Your task to perform on an android device: I want to restore the agents.txt file from the trash in the Google Drive app.
Image 0: 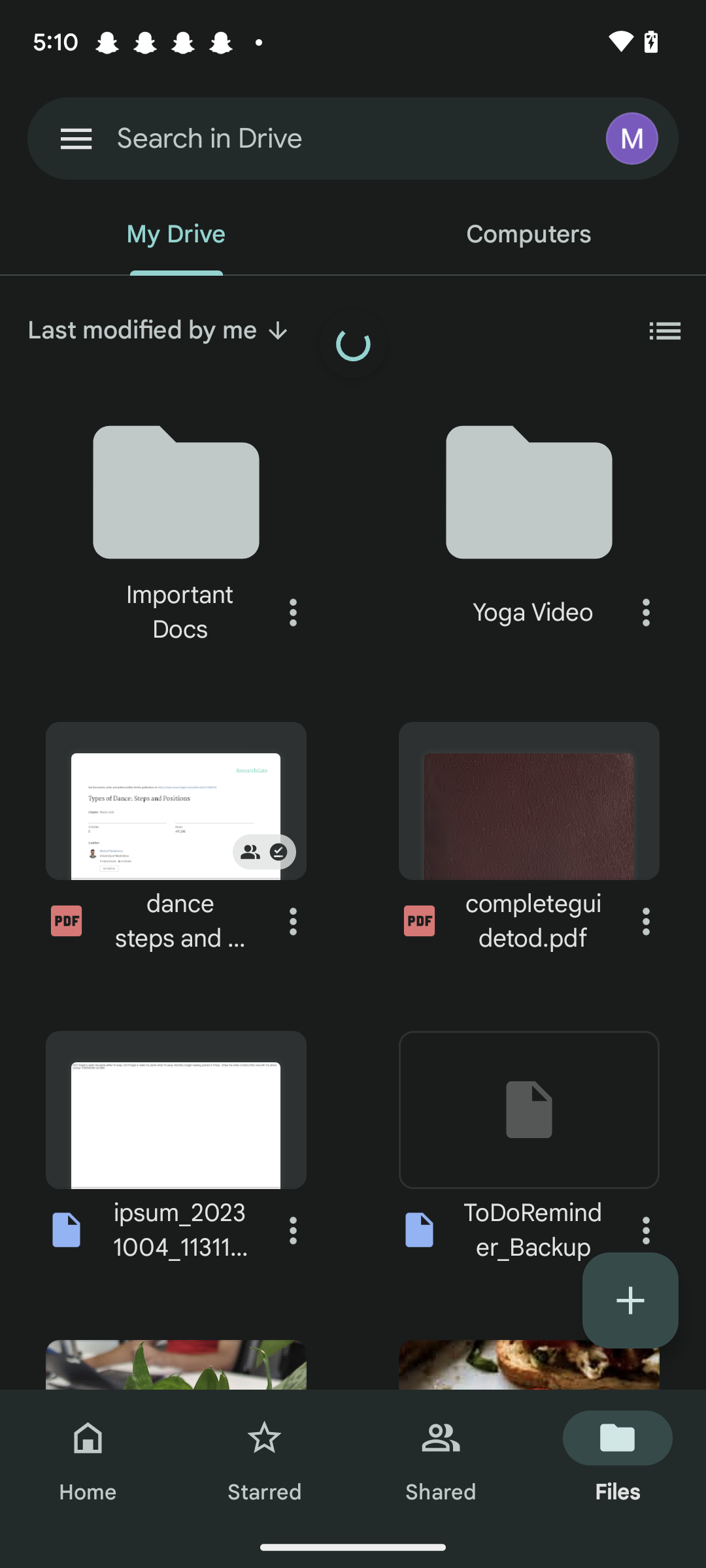
Click on the menu icon at the top left corner of the screen
Step 0: click (76, 139)
Image 1: 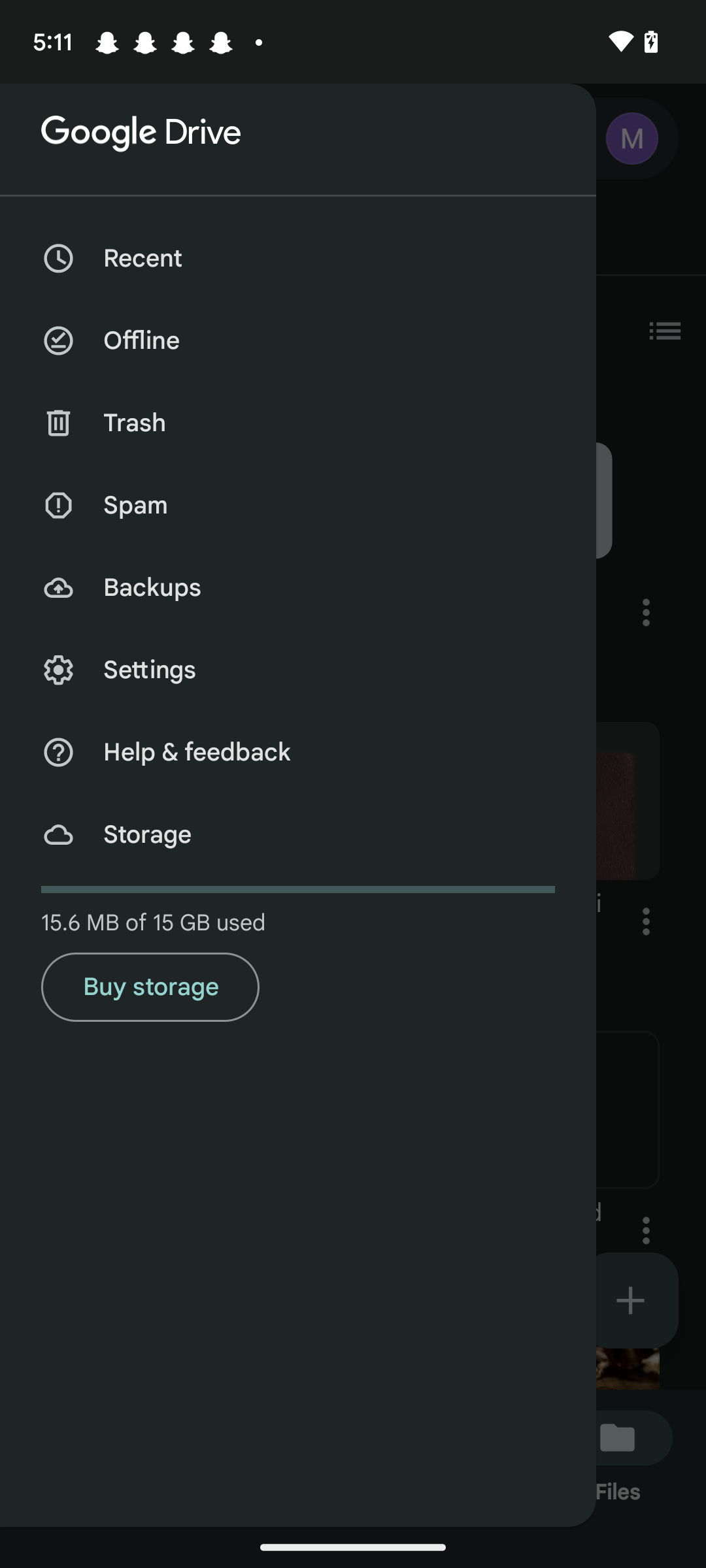
Click on the trash option
Step 1: click (135, 423)
Image 2: 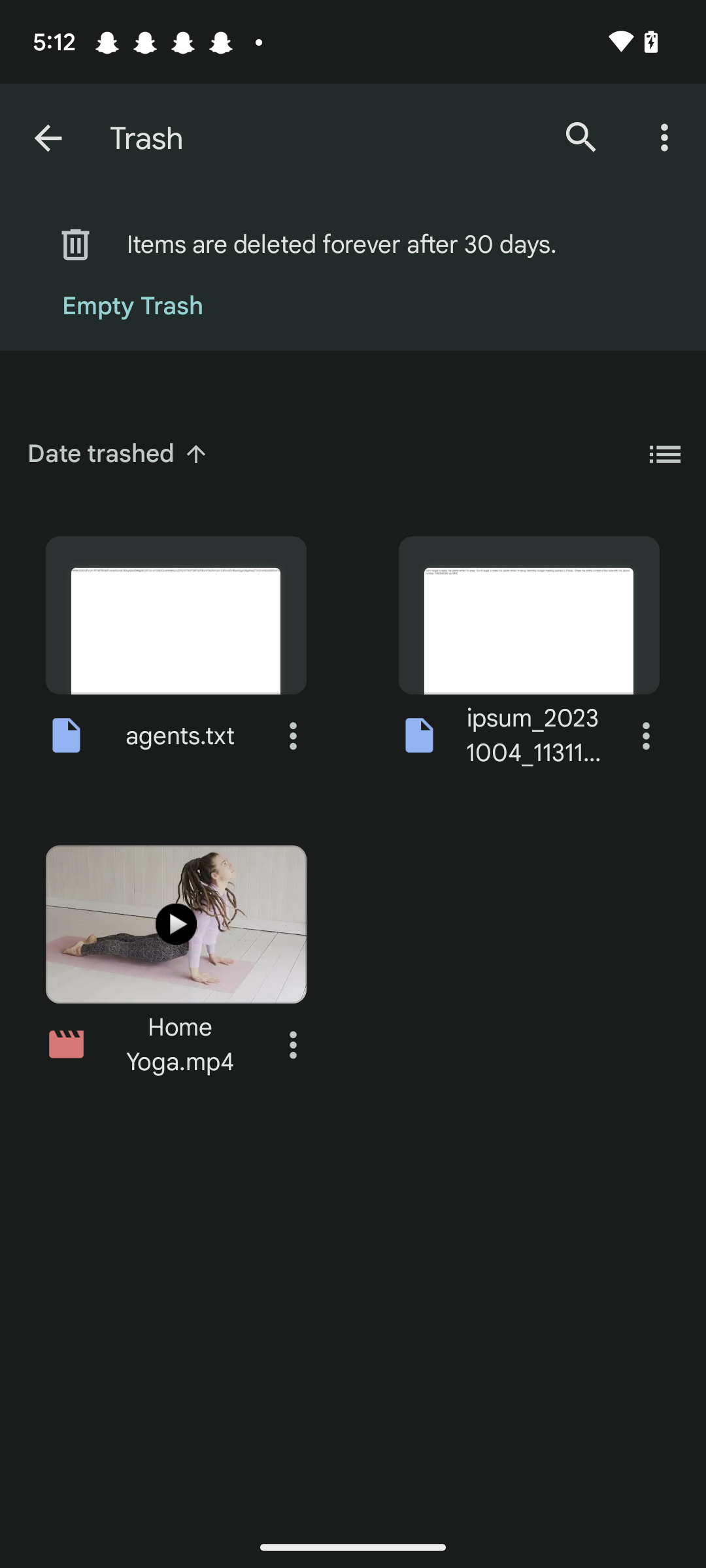
Click on the three dots icon next to the agents.txt file
Step 2: click (293, 735)